Your task to perform on an android device: I'm interested in Workpro 22-Piece Ratcheting Combination Wrench Set 72 Teeth CR-V Metric & SAE, so explore this wrench set in the eBay app.
Image 0: 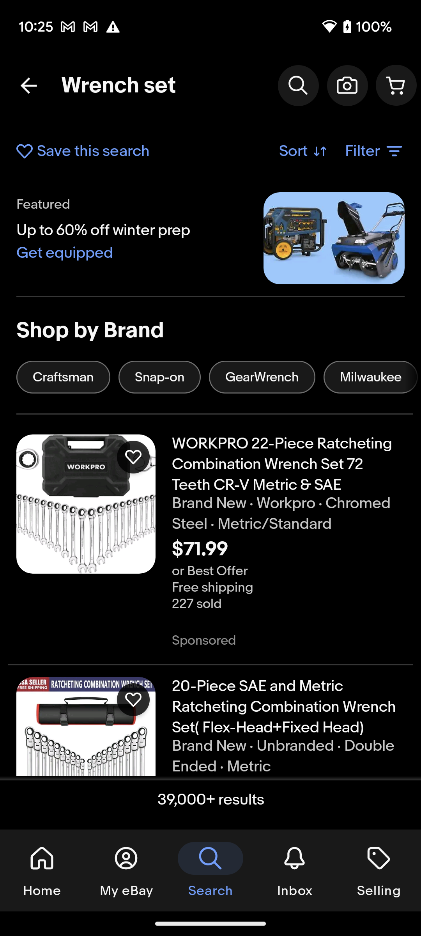
Click on the Workpro 22-Piece Ratcheting Combination Wrench Set 72 Teeth CR-V Metric & SAE to explore this wrench set.
Step 0: click (288, 464)